Your task to perform on an android device: I only want to view the sofas of the Duroflex brand, so apply the Filter brand and look for the Duroflex sofas.
Image 0: 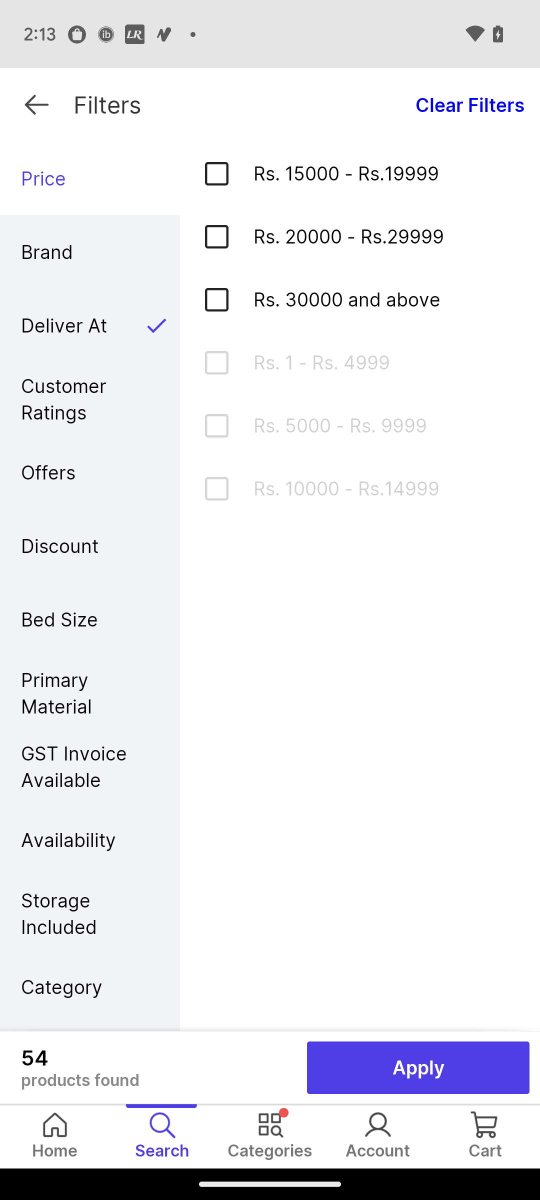
Click on the tab "Brand".
Step 0: click (89, 251)
Image 1: 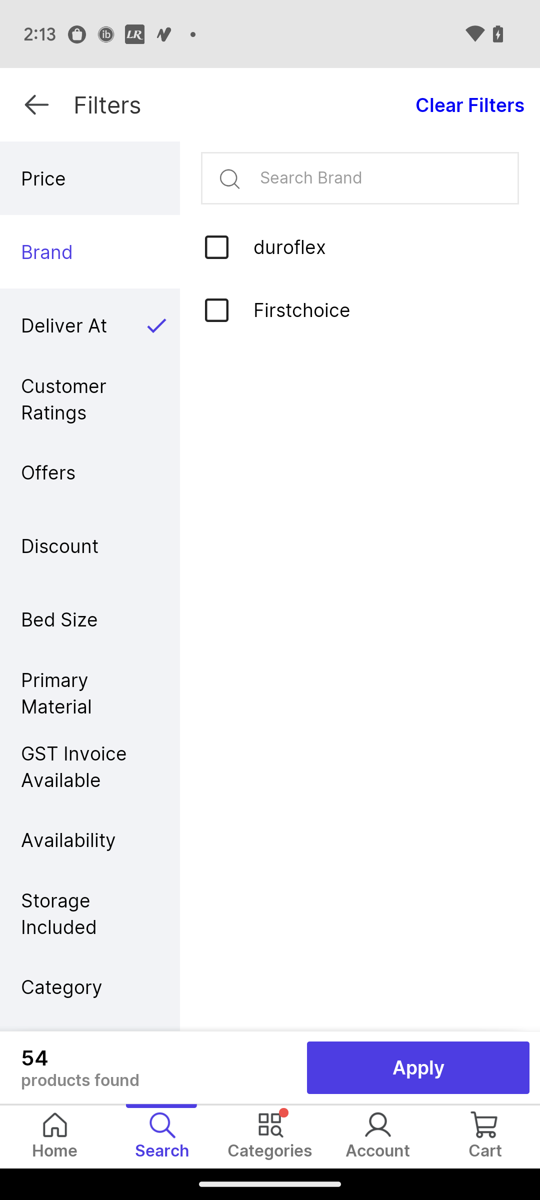
Click on the Checkbox of Duroflex.
Step 1: click (216, 244)
Image 2: 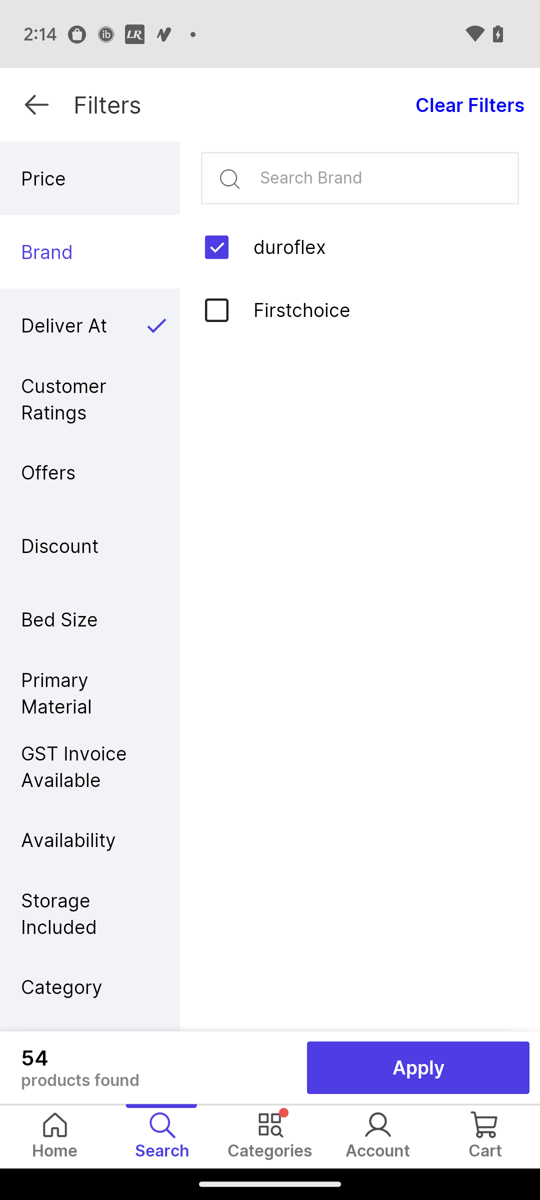
Click on the tab "Apply" at the bottom right corner of the screen.
Step 2: click (418, 1067)